Your task to perform on an android device: Create an evening water plan for my Pansy plant to keep it healthy on the LeafSnap app.
Image 0: 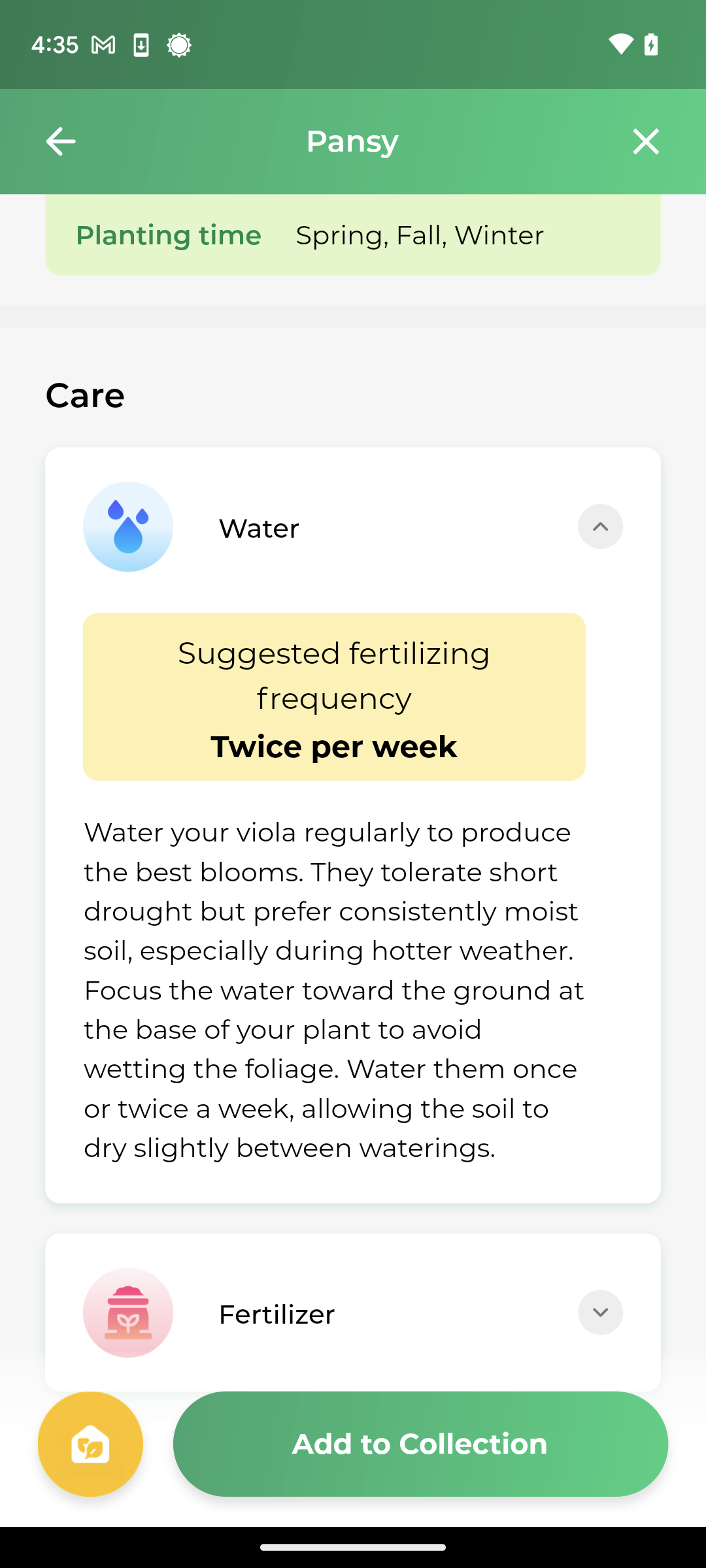
Click on the Add to Collection at the bottom of the screen.
Step 0: click (353, 1485)
Image 1: 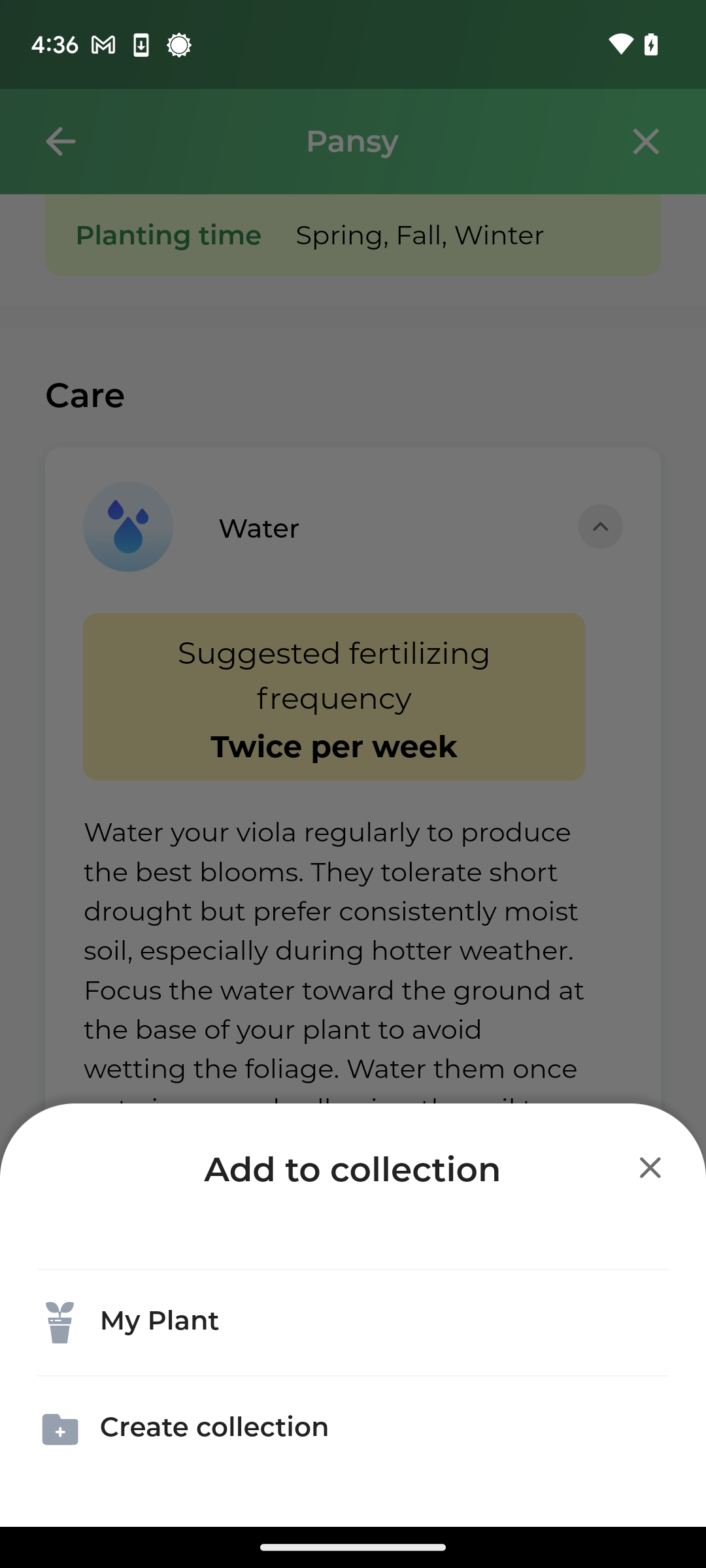
Click on My Plant.
Step 1: click (352, 1322)
Image 2: 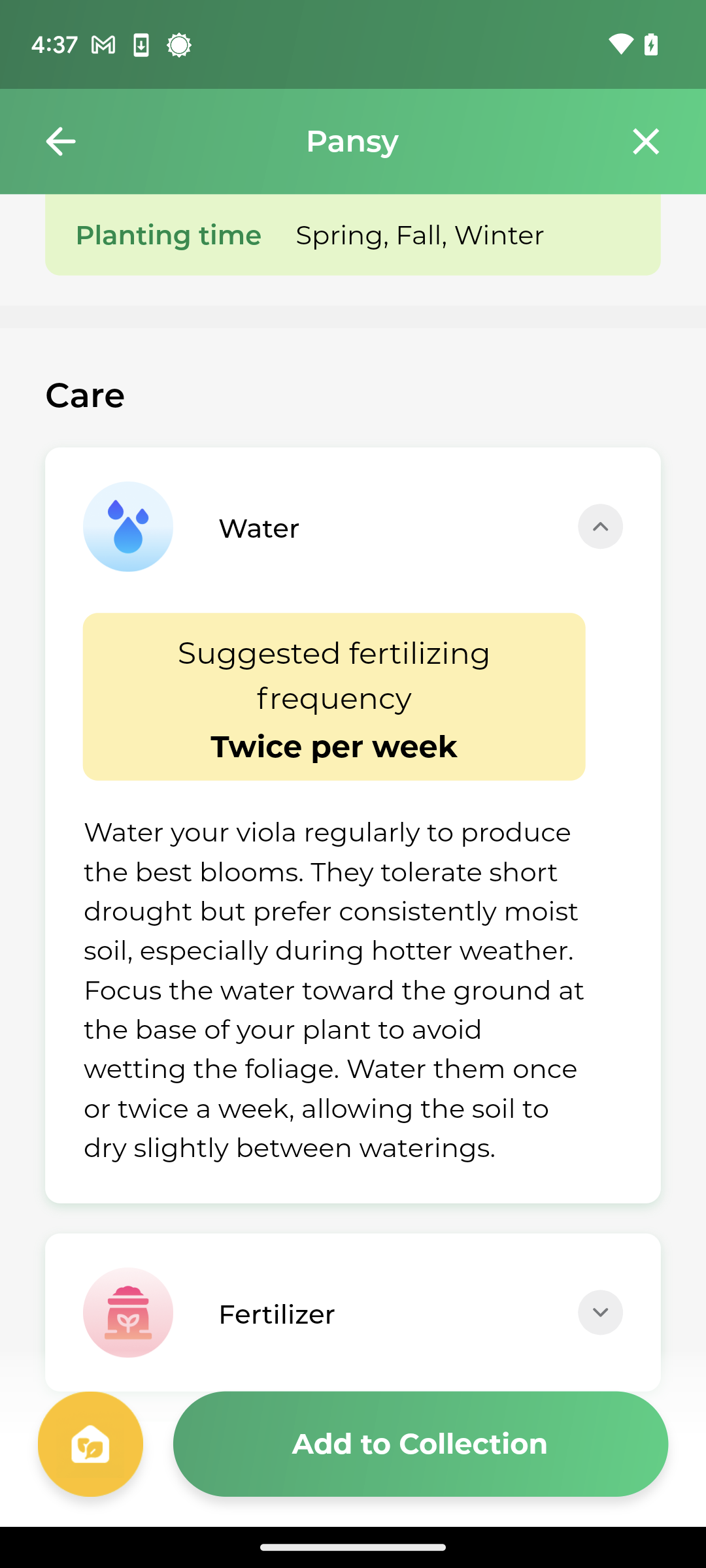
Click on the yellow icon on the bottom right of the screen.
Step 2: click (353, 1485)
Image 3: 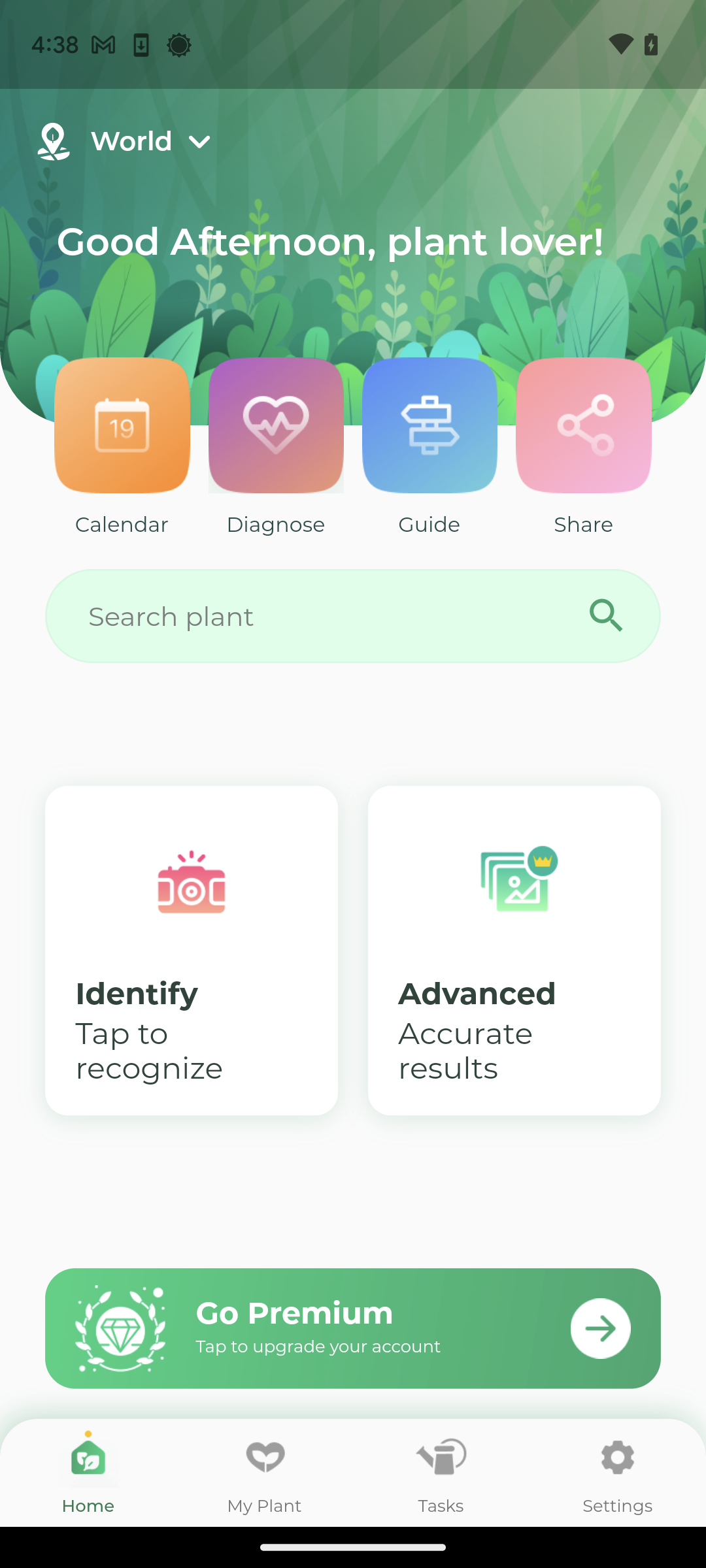
Click on My plants at the bottom of the screen.
Step 3: click (265, 1473)
Image 5: 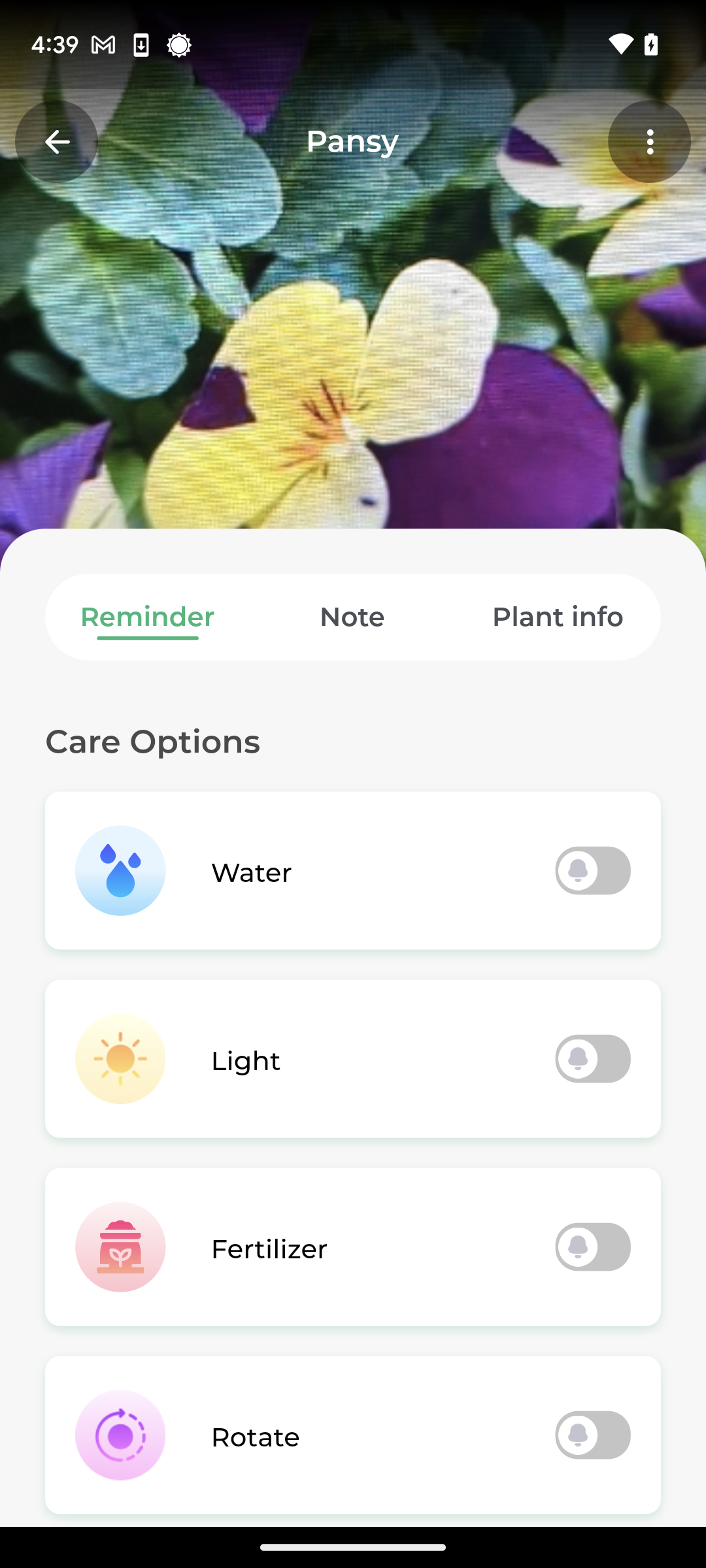
Click on the toggle of water.
Step 5: click (352, 870)
Image 6: 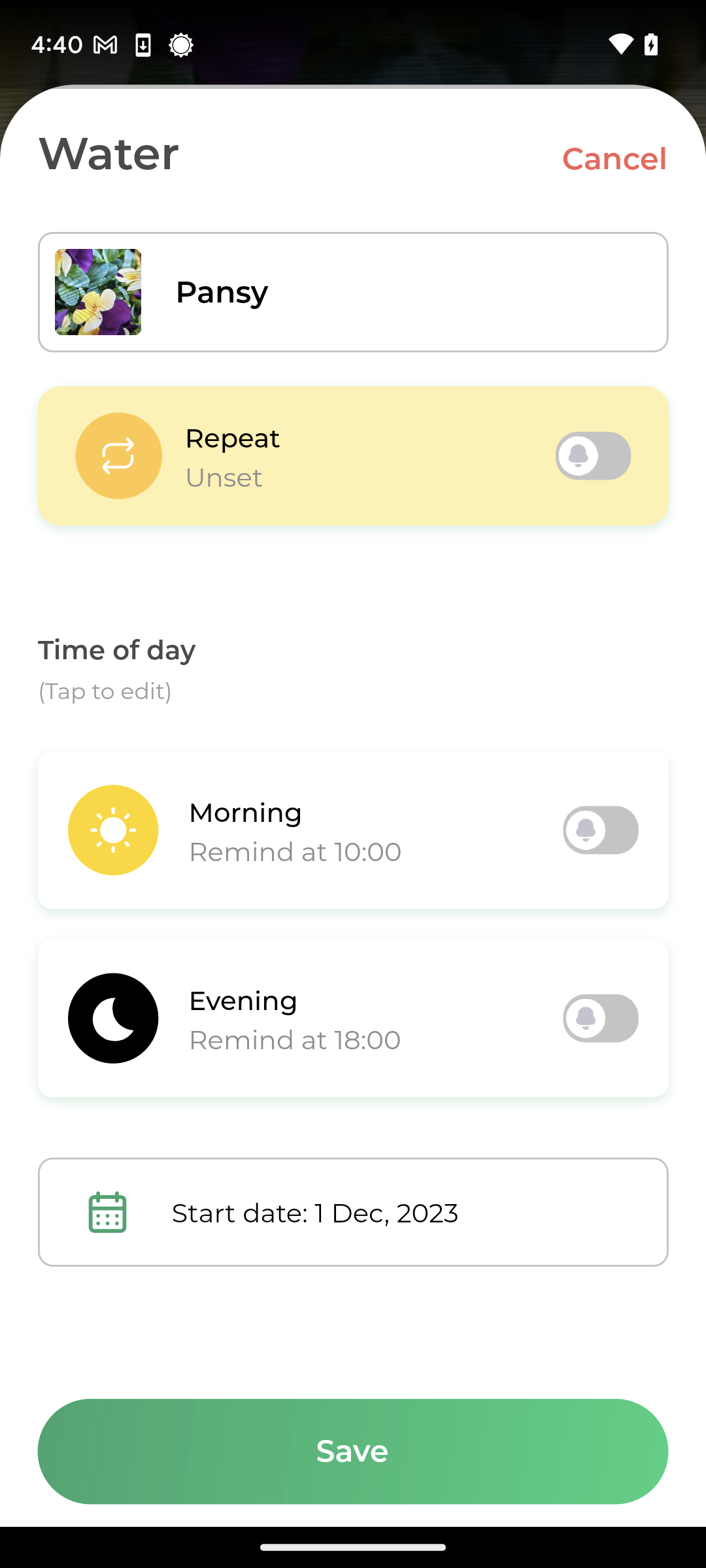
Switch On the Evening water toggle. 
Step 6: click (352, 1018)
Image 8: 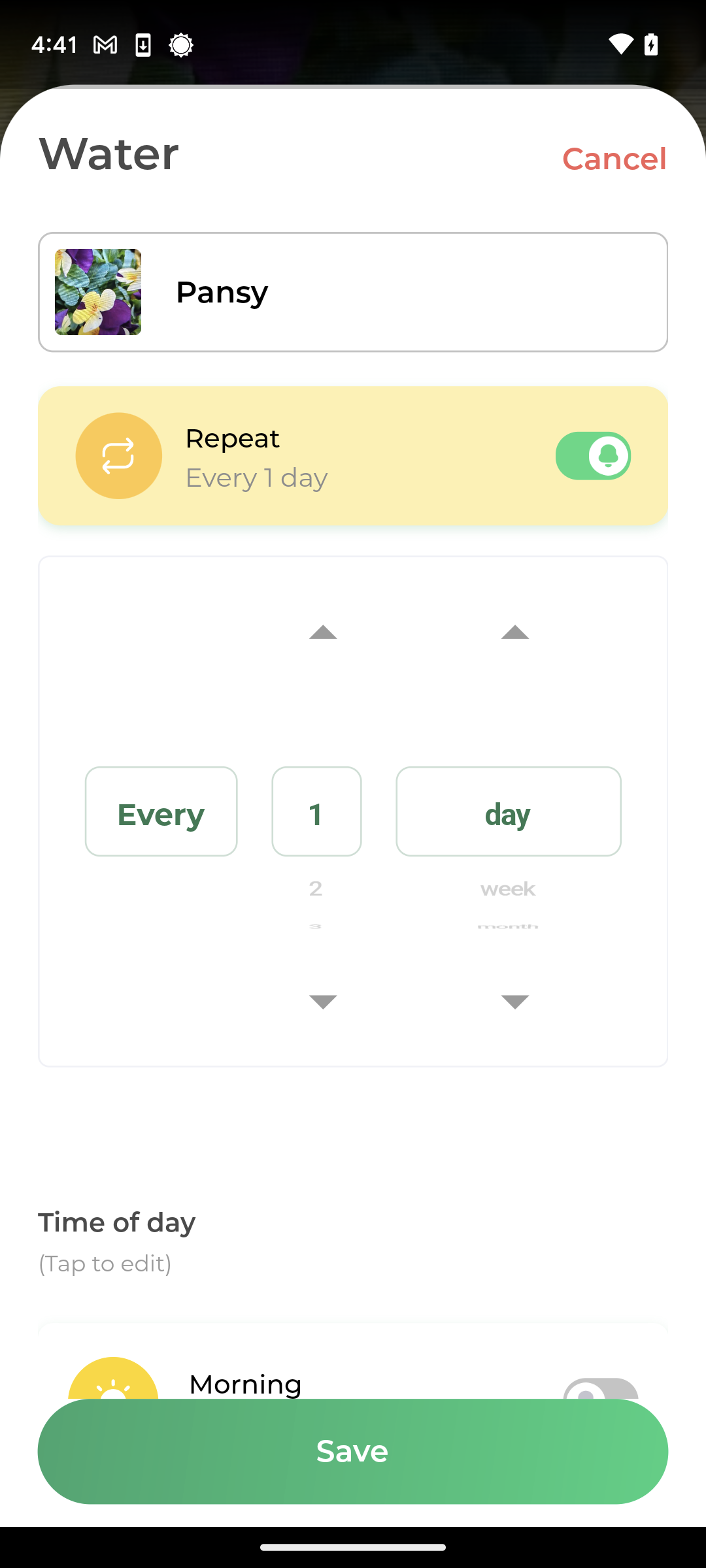
Switch on Repeat toggle.
Step 8: wait
Image 9: 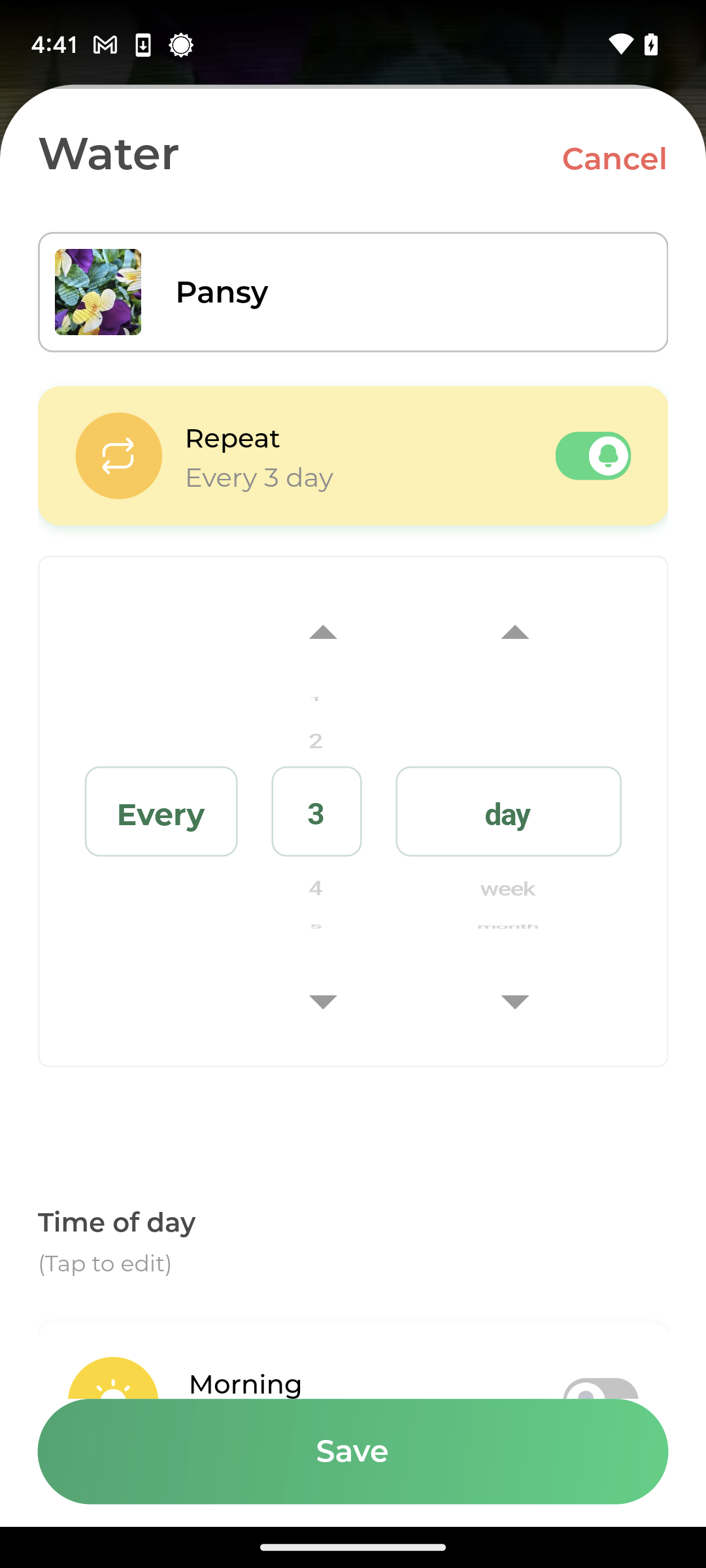
Click on the save at the bottom of the screen.
Step 9: click (352, 1451)